Your task to perform on an android device: I want TERREX Free Hiker GORE-TEX 2.0 Hiking Shoes. Look for the details of the TERREX Free Hiker GORE-TEX 2.0 Hiking Shoes in the Adidas app.
Image 0: 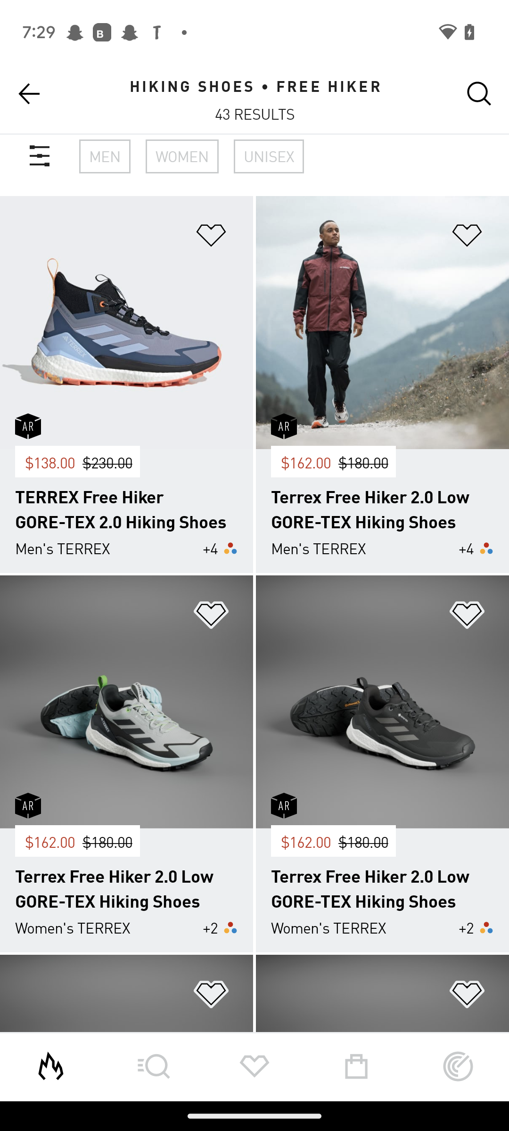
Click on the first search result
Step 0: click (120, 356)
Image 1: 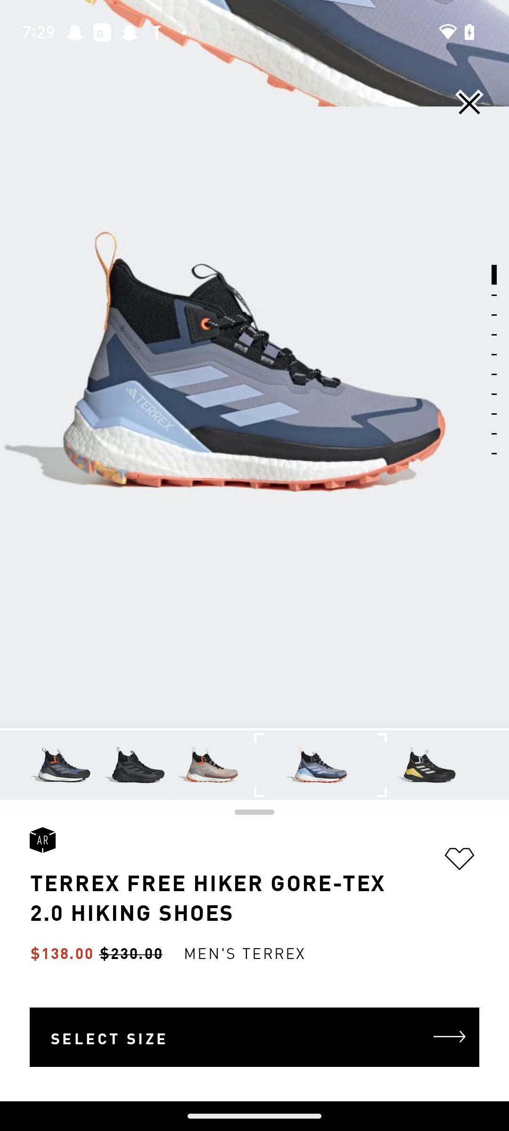
Swipe up for more details.
Step 1: scroll down
Image 2: 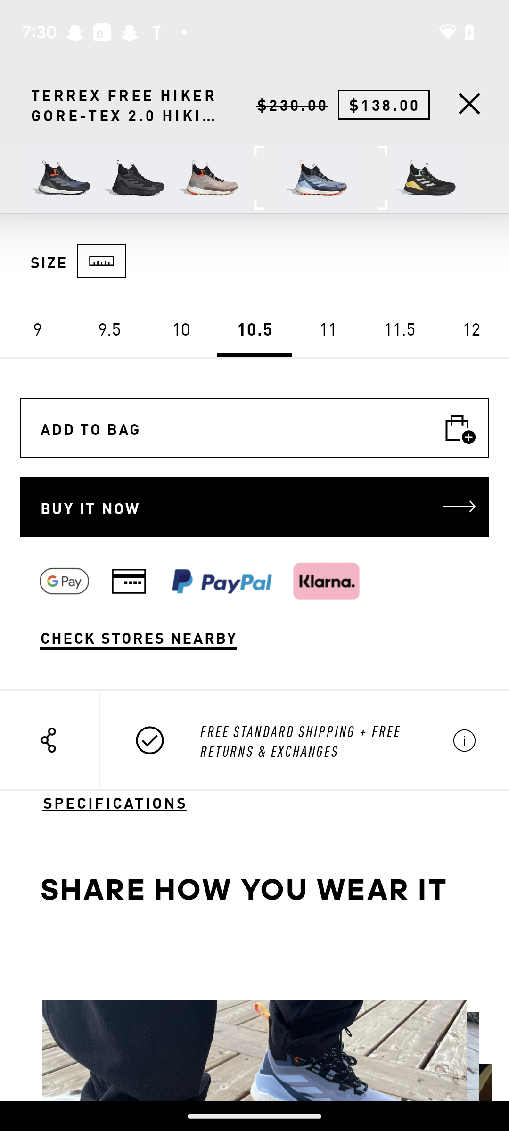
Swipe up for more details.
Step 2: scroll down
Image 3: 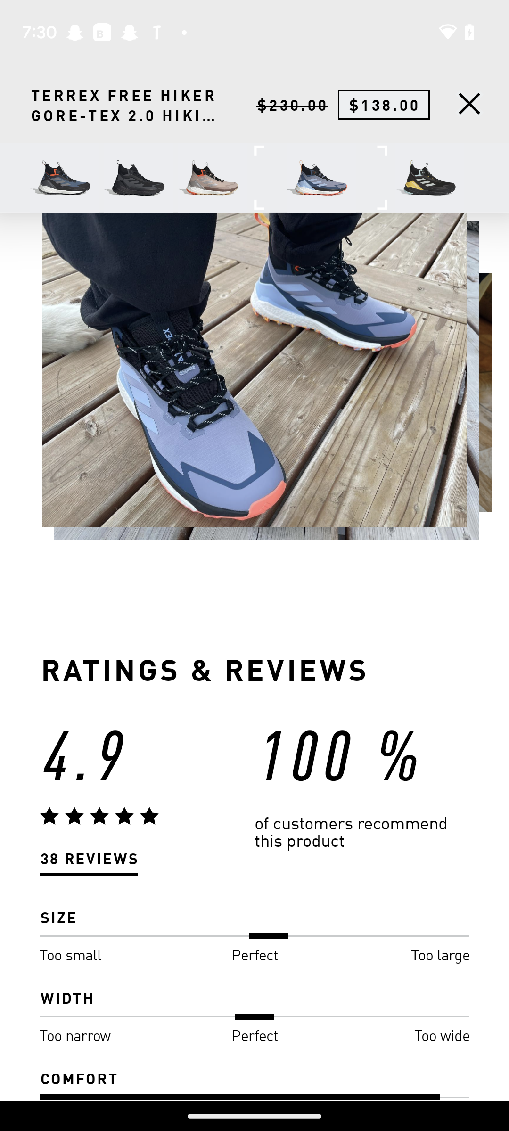
Swipe up for more details.
Step 3: scroll down
Image 5: 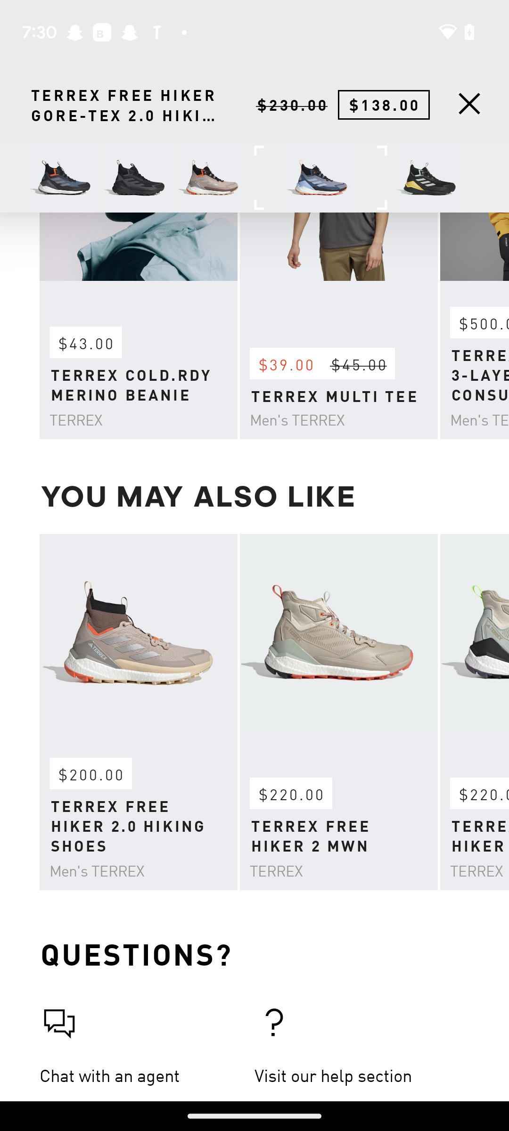
Swipe up for more details.
Step 5: scroll down